Your task to perform on an android device:  had already used elegant feet , and now I want a change. Look for AJANTA  shoes with a star rating above 4 in the Amazon app.
Image 0: 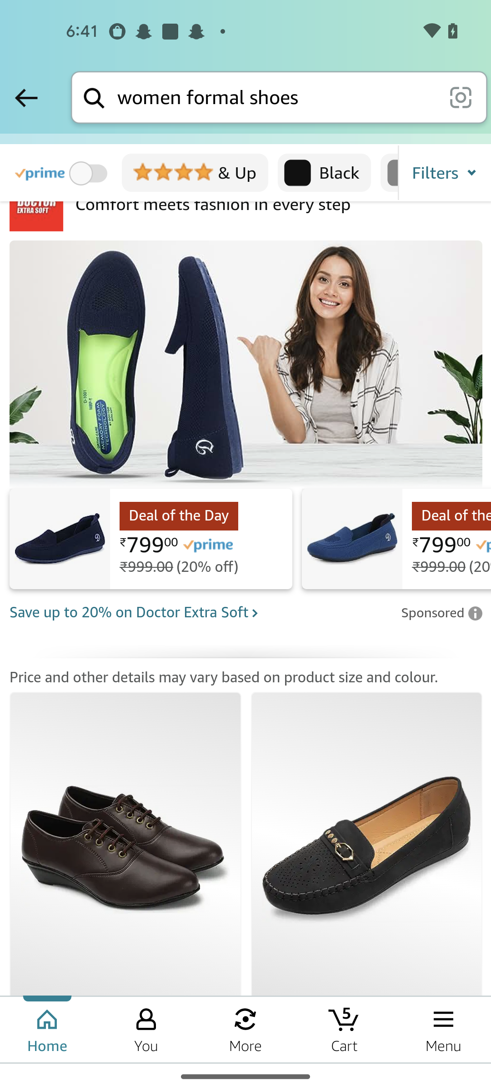
Click on the filter option at the right corner of the screen 
Step 0: click (439, 172)
Image 1: 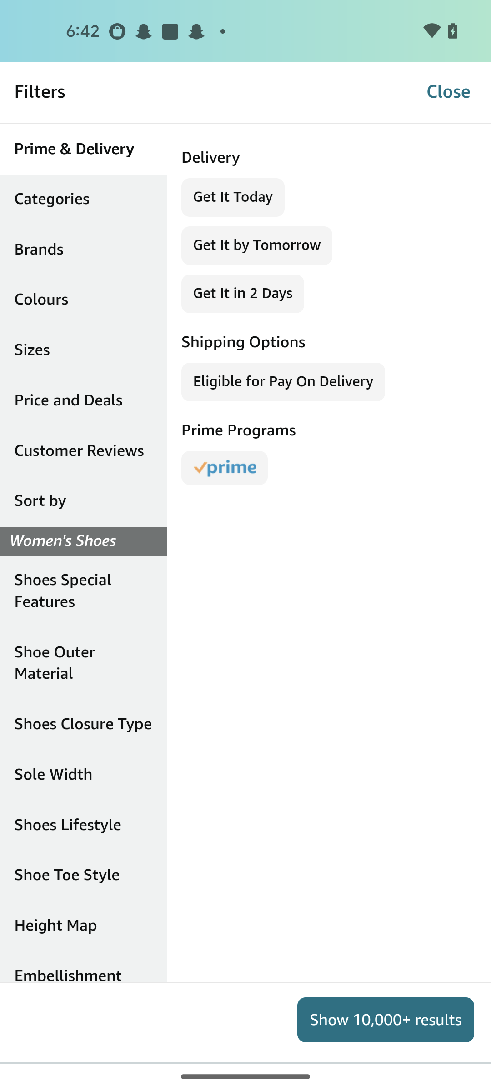
Click on the Brands option 
Step 1: click (84, 249)
Image 2: 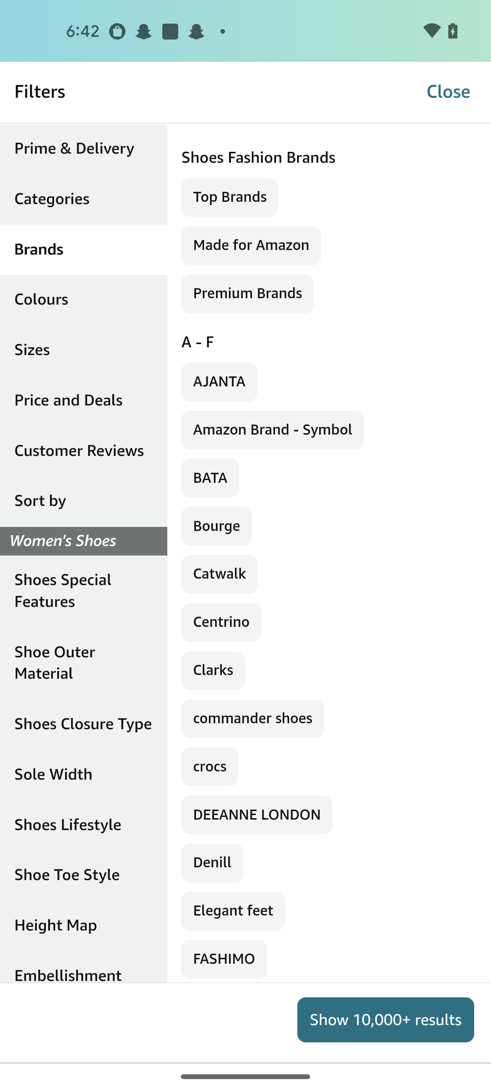
Click on the AJANTA filter 
Step 2: click (219, 382)
Image 3: 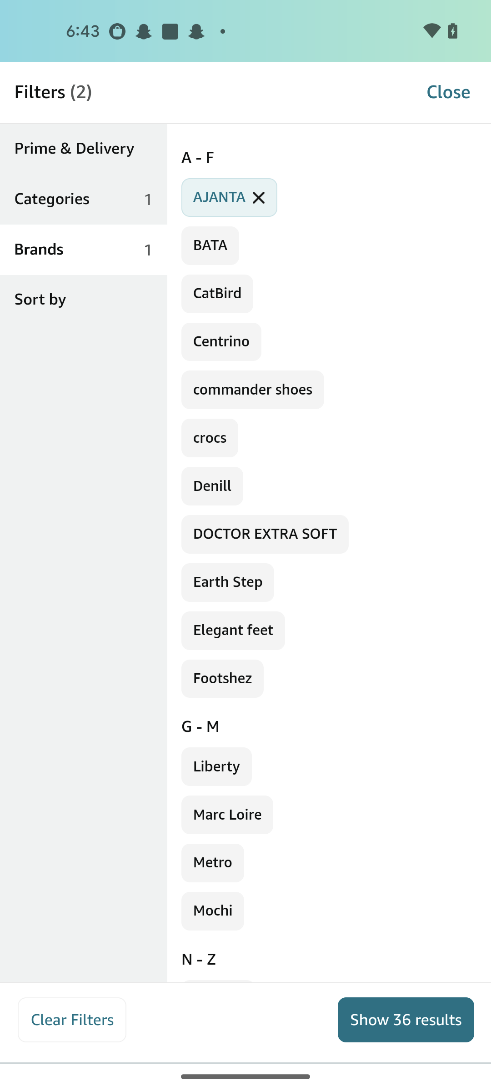
Click on the show button at the bottom right corner of the screen 
Step 3: click (406, 1019)